Your task to perform on an android device: Add the item to the cart.
Image 0: 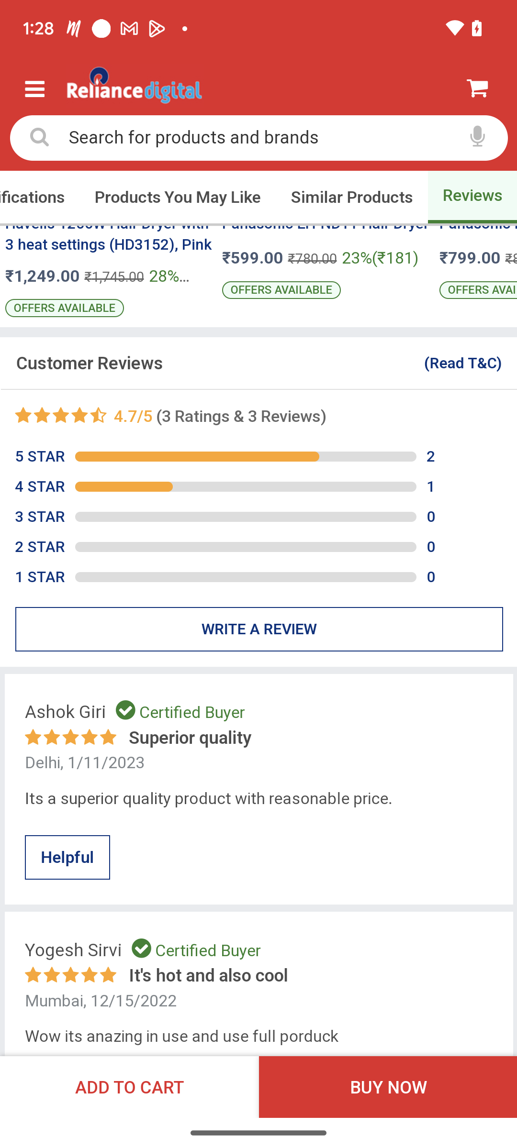
Click on the add to cart option on the left side of the bottom.
Step 0: click (130, 1087)